Your task to perform on an android device: i wan to send an audio file with the title of " warm Wishes" to giorgio.rossi196503@gmail.com through easy voice recorder app
Image 0: 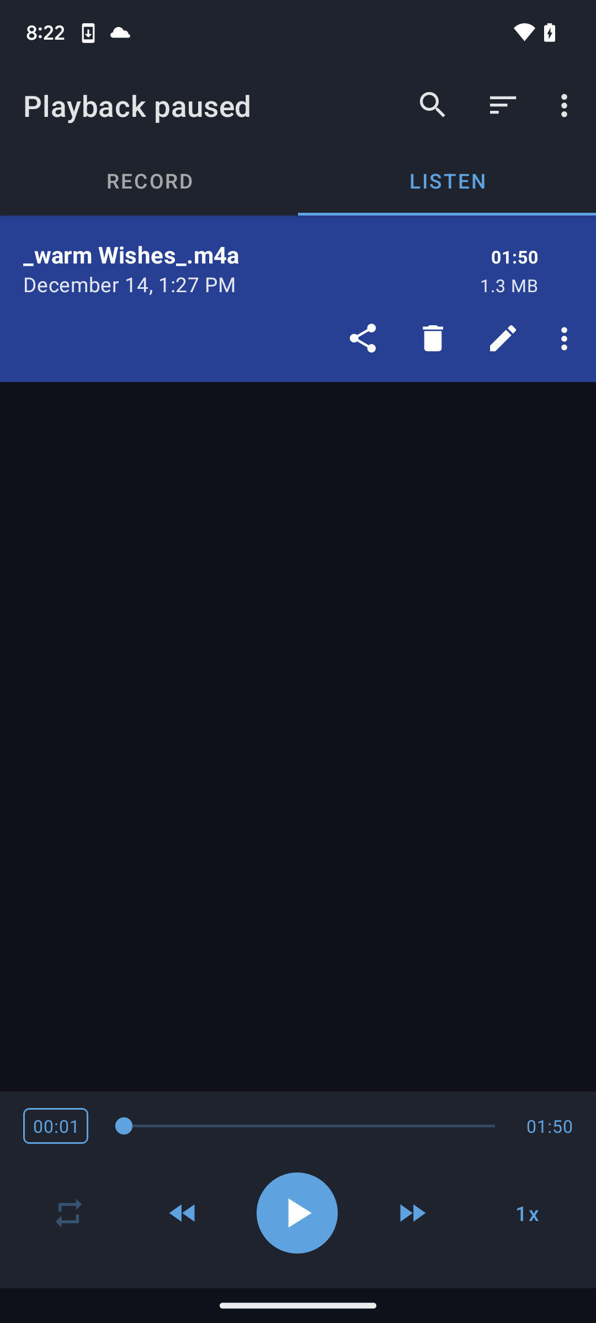
click on share icon ( three circles connected together by a line at an angle ) at upper top of the screen to send an audio file
Step 0: click (363, 338)
Image 1: 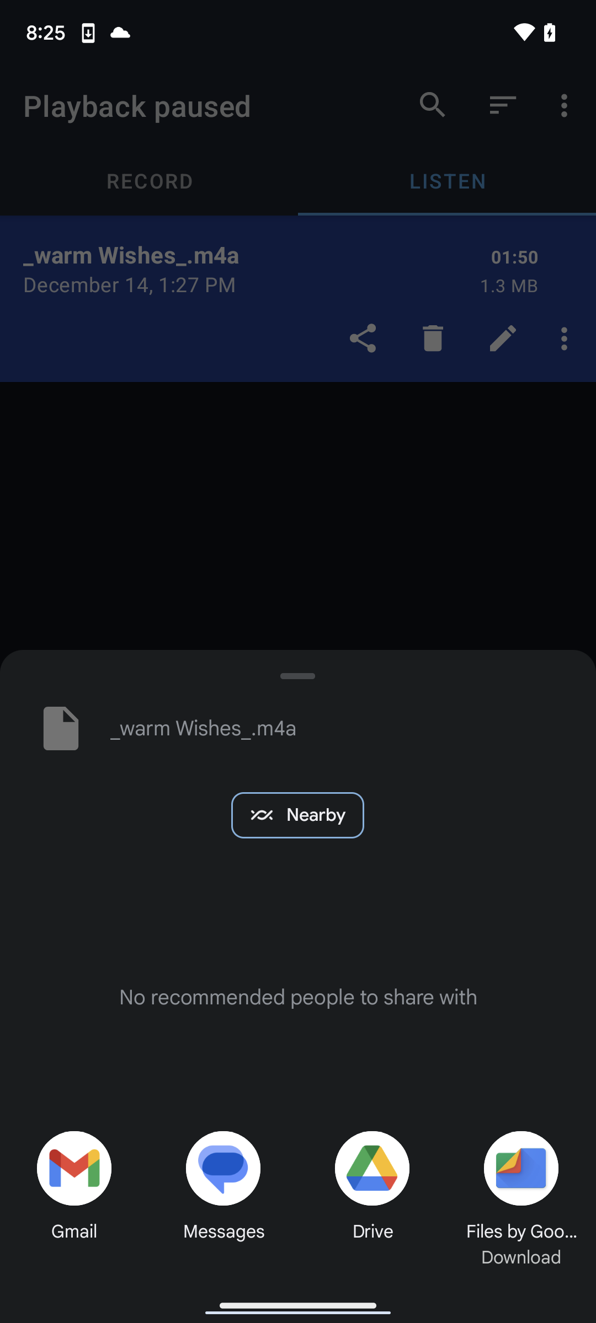
choose gmail ( first option ) from the pop up window at bottom of the screen 
Step 1: click (76, 1175)
Image 2: 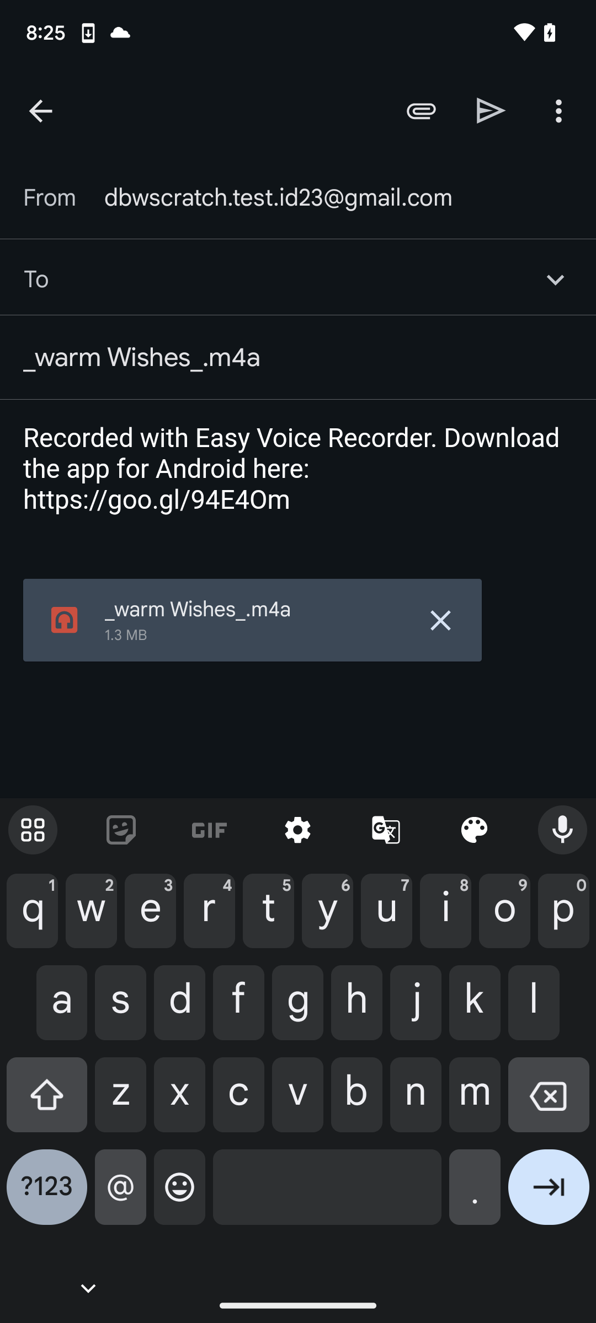
type giorgio.rossi196503@gmail.com on the top second option (TO) at upper side of the page 
Step 2: type "giorgio.rossi196503@gmail.com"
Image 3: 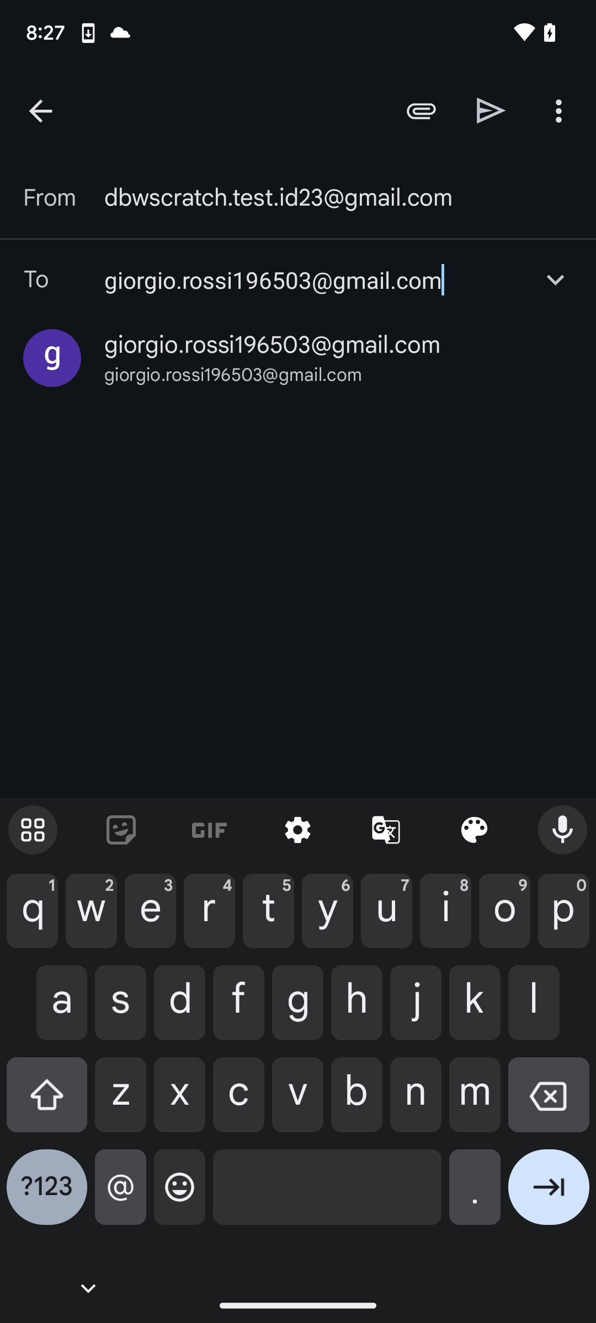
click on the send button at top of the page to share an audio
Step 3: click (491, 111)